Your task to perform on an android device: I want to create a contact form with a sky theme to collect the contact information of my friends, so create a contact form with a sky theme in the Jotform app.
Image 0: 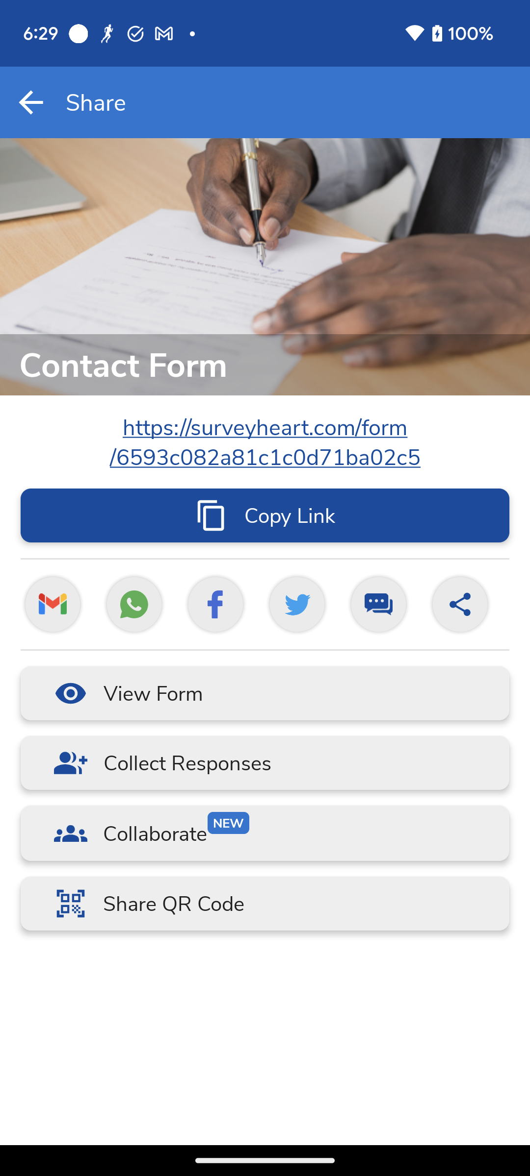
Open the Jotform app.
Step 0: open app "Jotform"
Image 1: 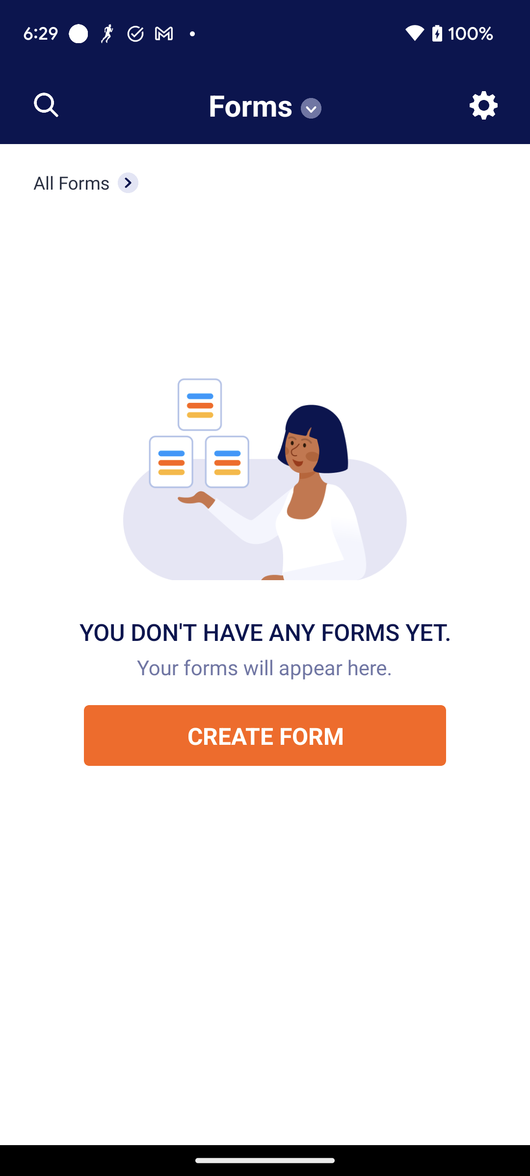
Click on the Create form button to create a form.
Step 1: click (265, 736)
Image 2: 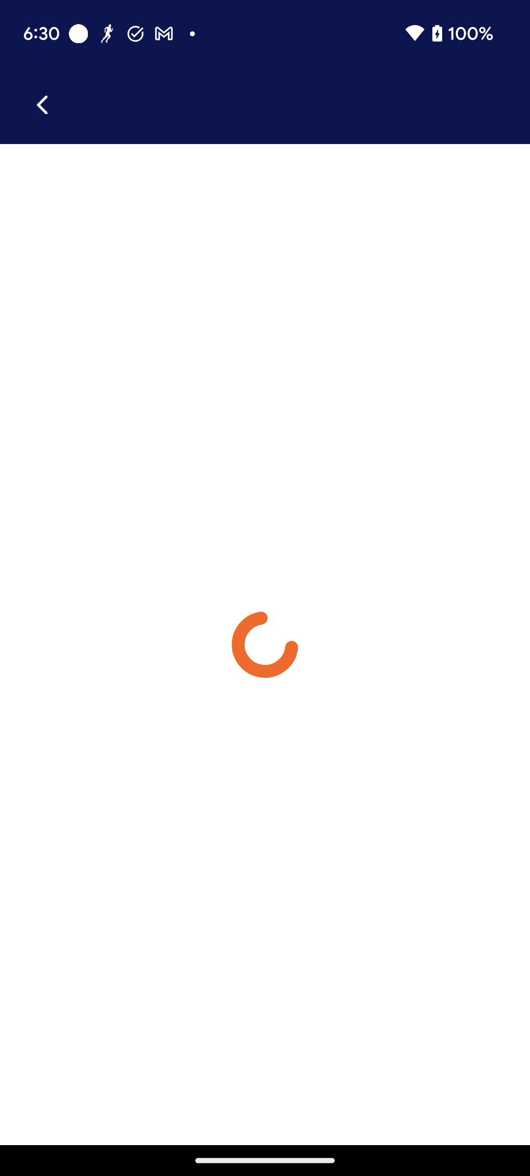
Click on the Create form button to create a form.
Step 2: wait
Image 3: 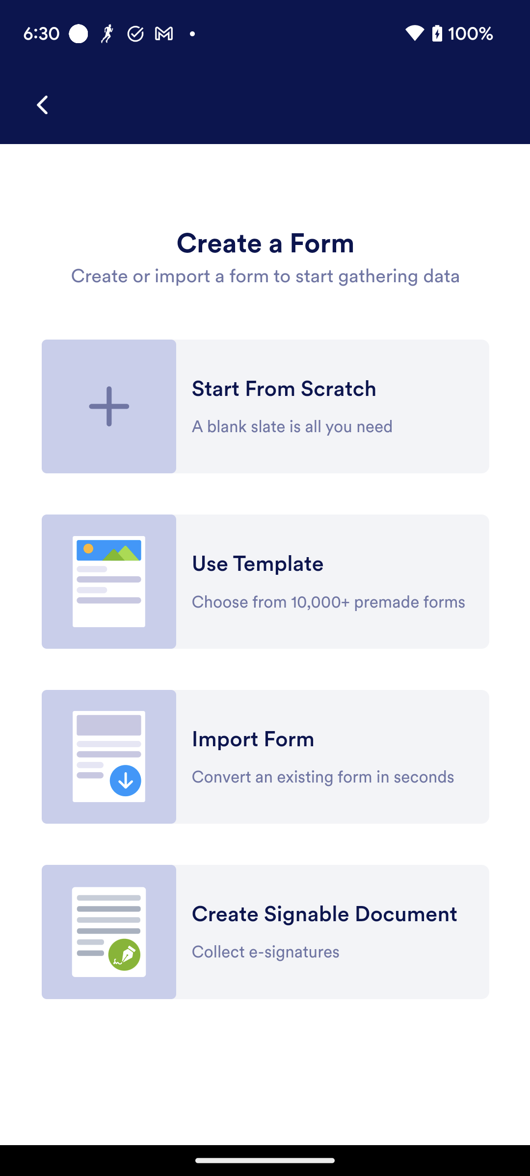
Click on the Use Template option to select the form template.
Step 3: click (265, 582)
Image 4: 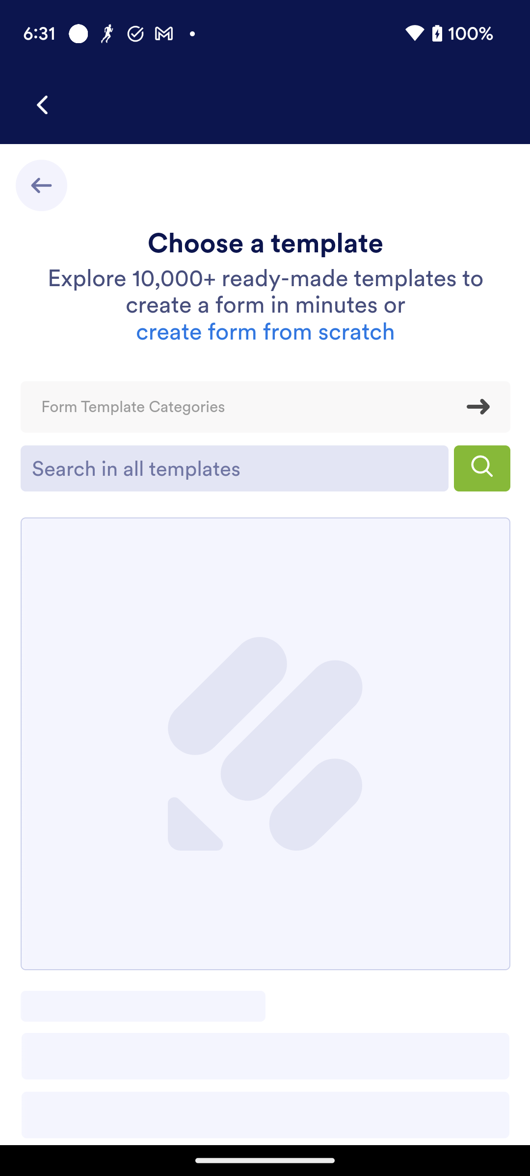
Click on the search template bar to search for the template.
Step 4: click (235, 467)
Image 5: 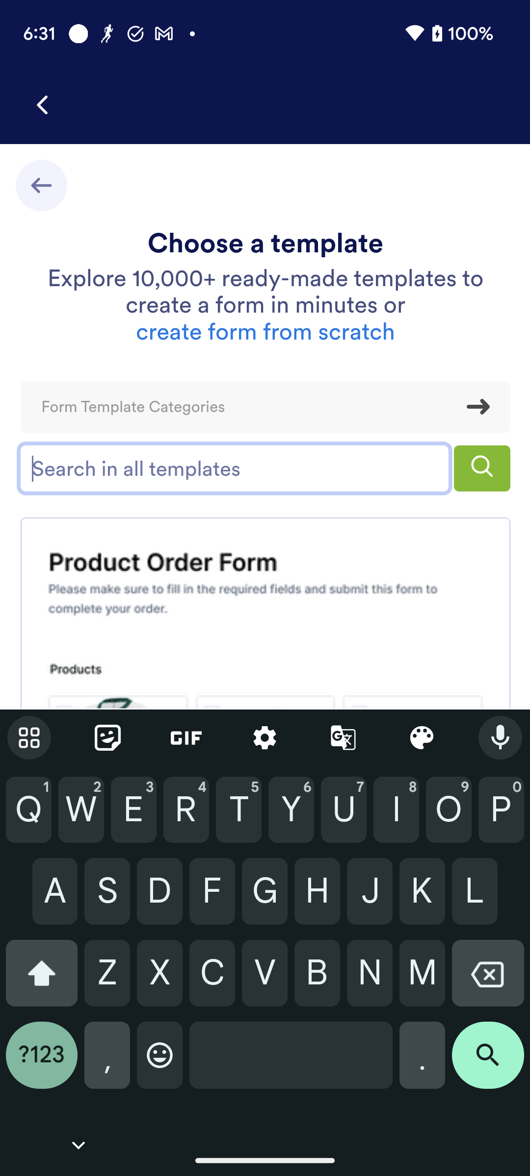
Type contact form with the sky theme in the search template bar.
Step 5: type "Contact Form with the sky theme"
Image 6: 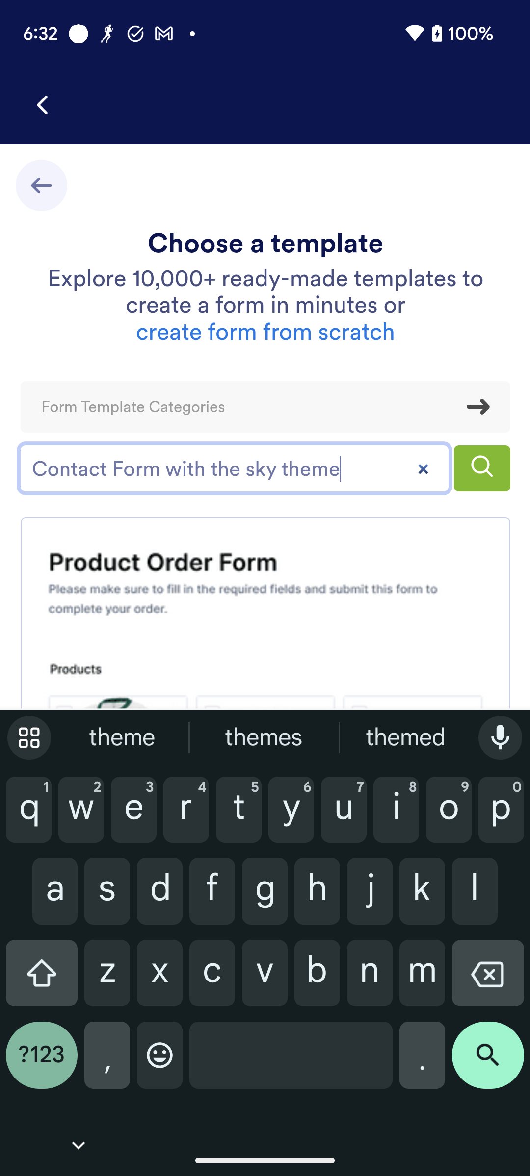
Click on the search icon at the bottom right corner of the screen to search for the template.
Step 6: click (488, 1063)
Image 7: 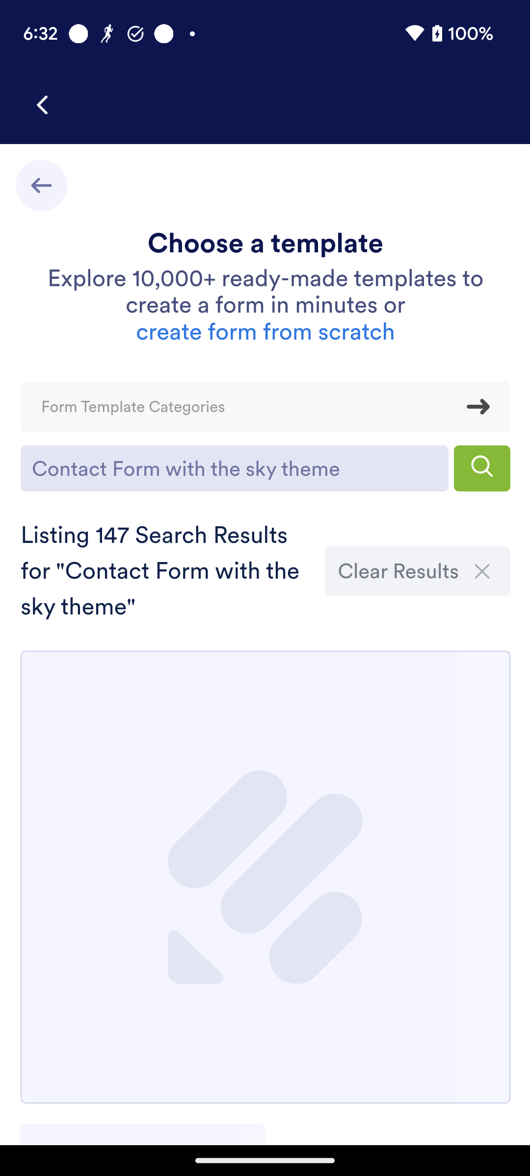
Click on the search icon at the bottom right corner of the screen to search for the template.
Step 7: wait
Image 8: 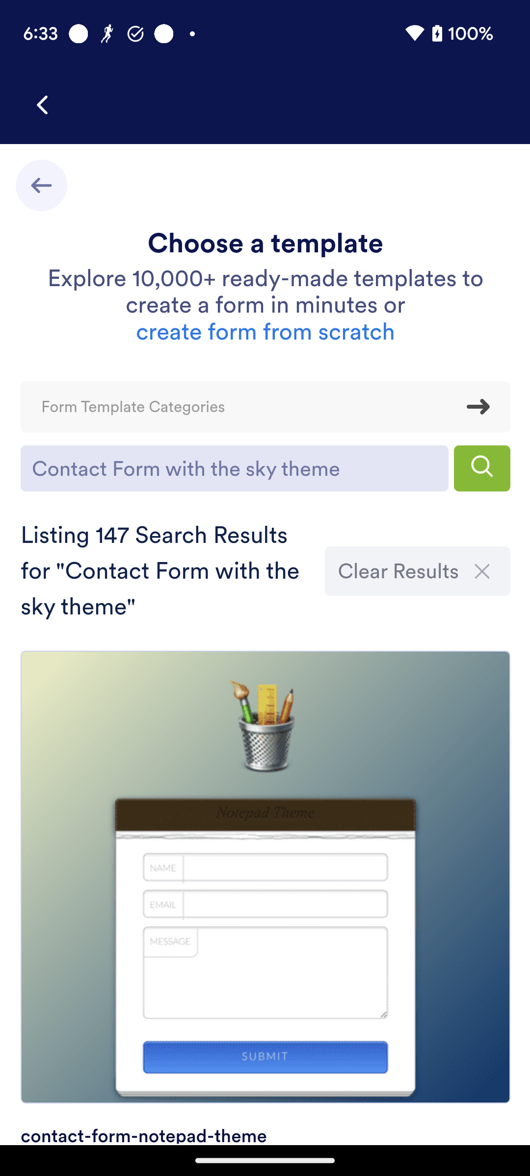
Scroll down to view the contact form with sky theme.
Step 8: scroll down
Image 9: 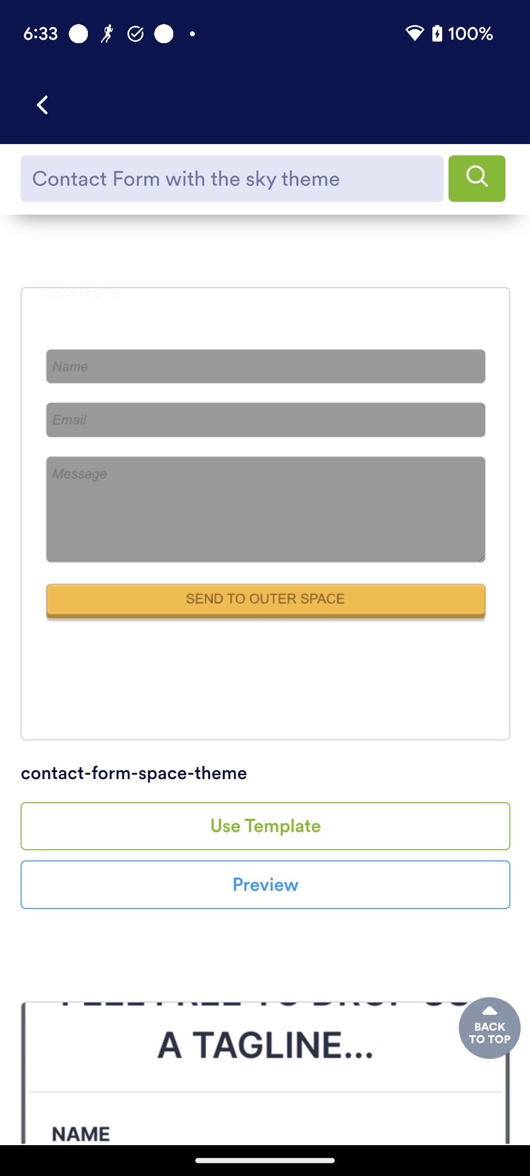
Scroll down to view the contact form with sky theme.
Step 9: scroll down
Image 10: 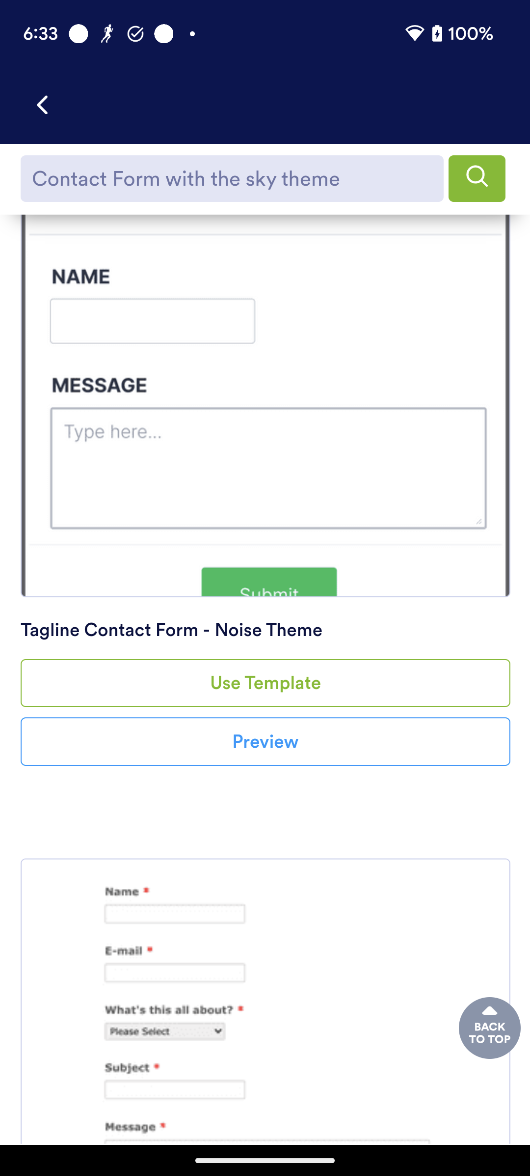
Scroll down to view the contact form with sky theme.
Step 10: scroll down
Image 11: 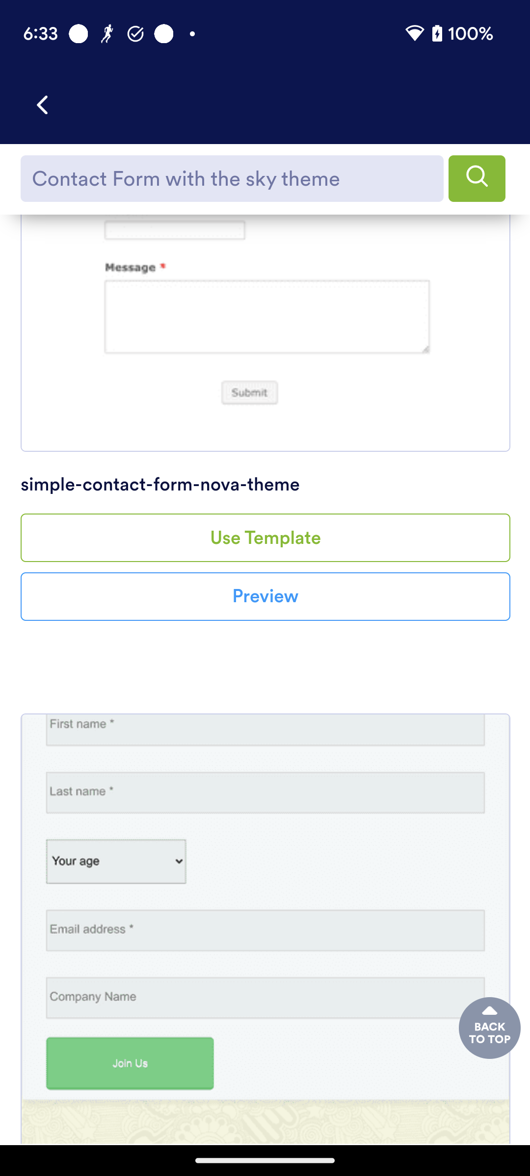
Scroll down to view the contact form with sky theme.
Step 11: scroll down
Image 12: 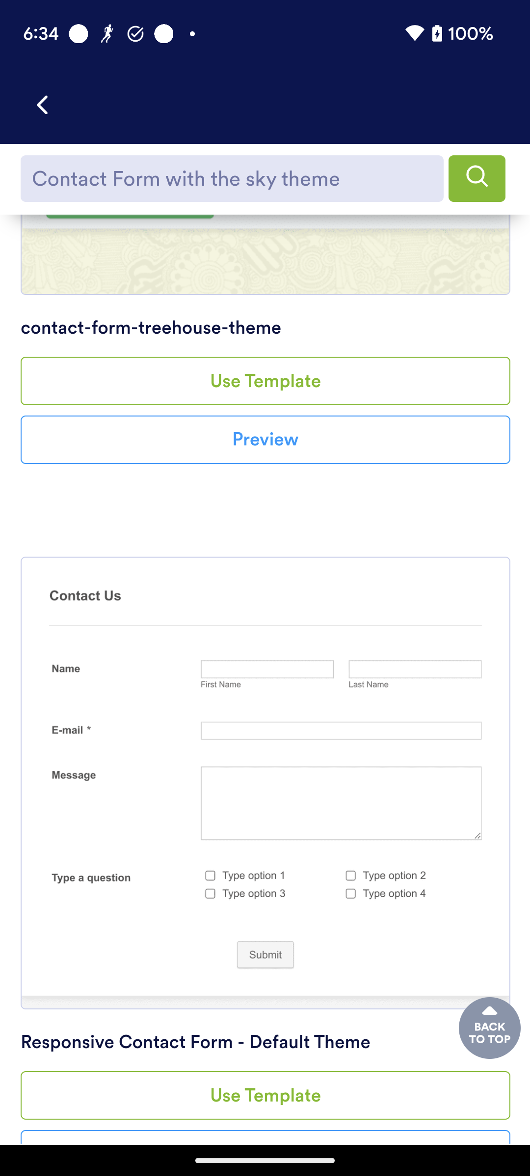
Scroll down to view the contact form with sky theme.
Step 12: scroll down
Image 13: 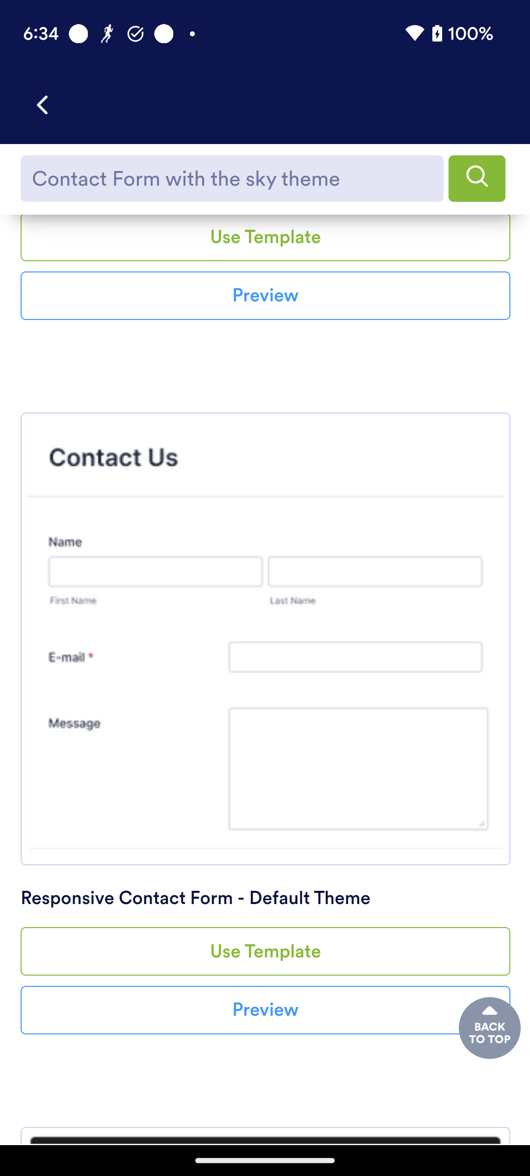
Scroll down to view the contact form with sky theme.
Step 13: scroll down
Image 14: 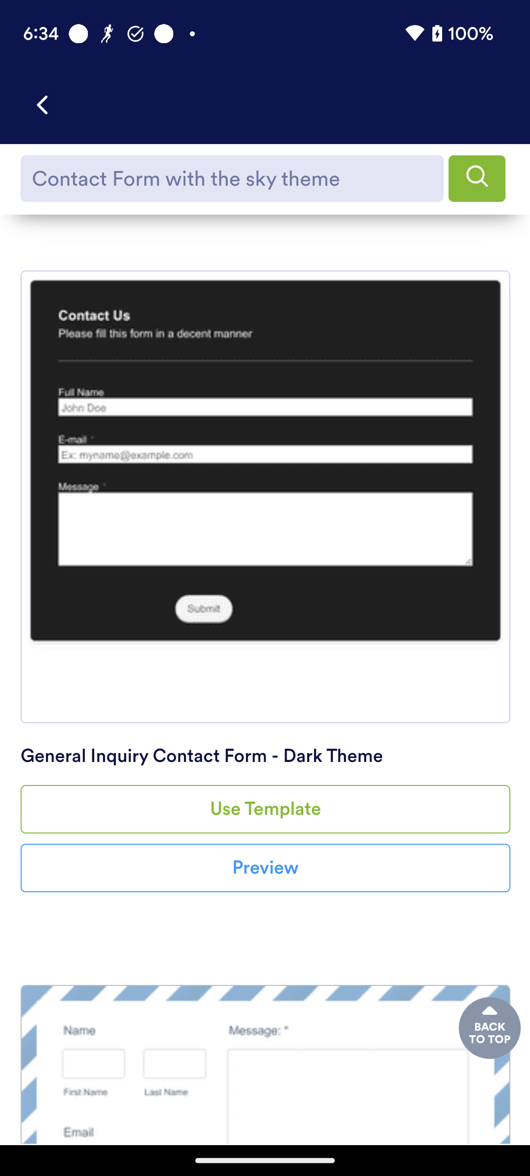
Scroll down to view the contact form with sky theme.
Step 14: scroll down
Image 15: 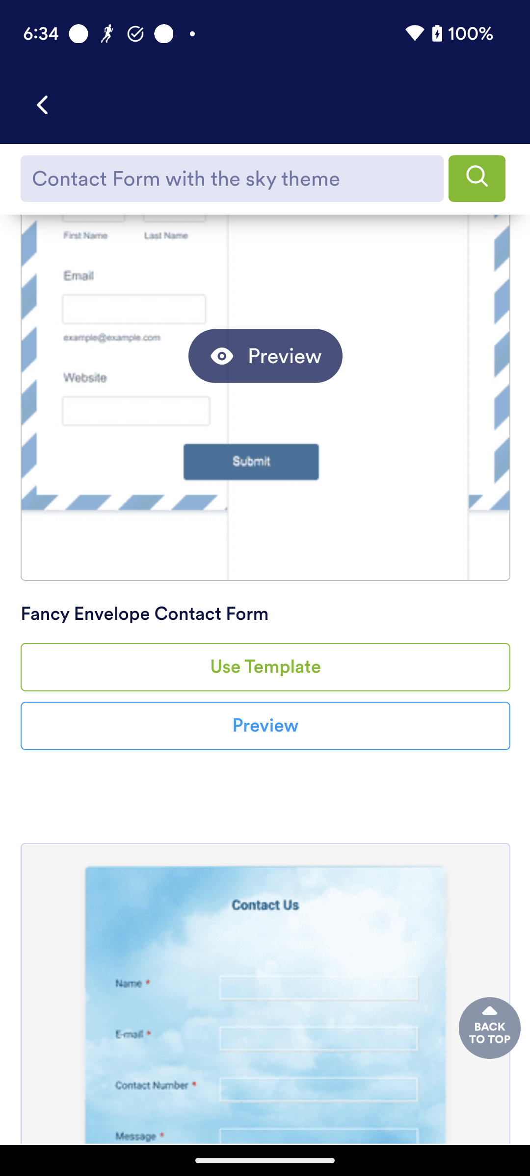
Scroll down to view the contact form with sky theme.
Step 15: scroll down
Image 16: 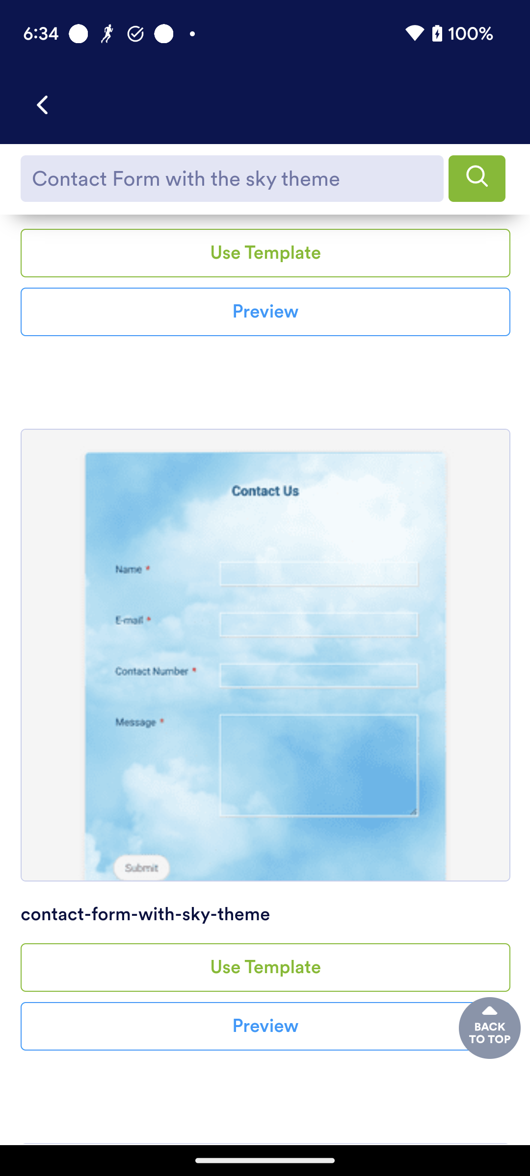
Click on the Use Template button of the contact form with sky theme to create a contact form.
Step 16: click (266, 974)
Image 17: 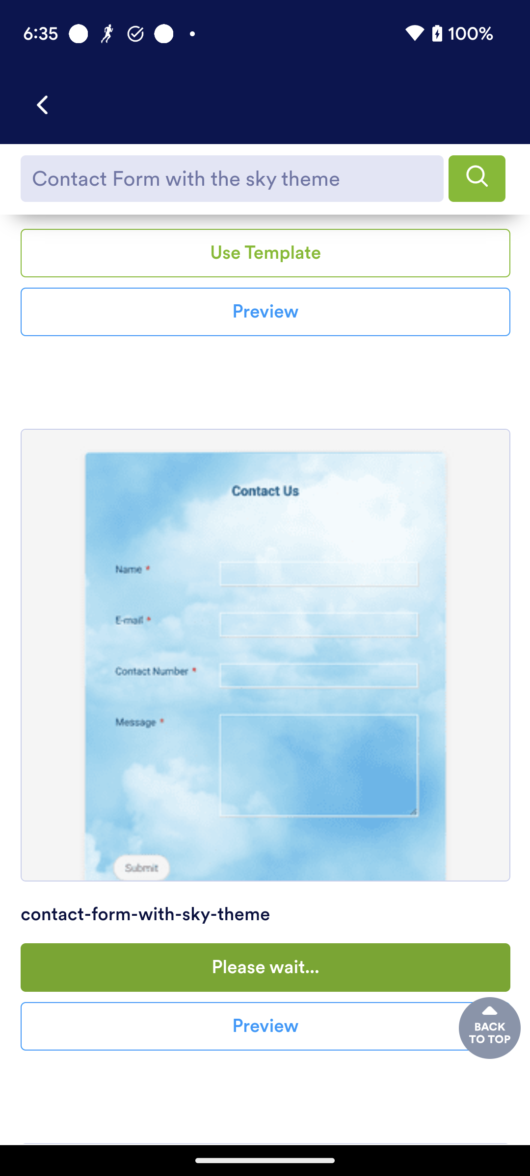
Click on the Use Template button of the contact form with sky theme to create a contact form.
Step 17: wait